Your task to perform on an android device: Open the Atom app, I would like to listen a personalized guided meditation to help me be Calm throughout the day.
Image 0: 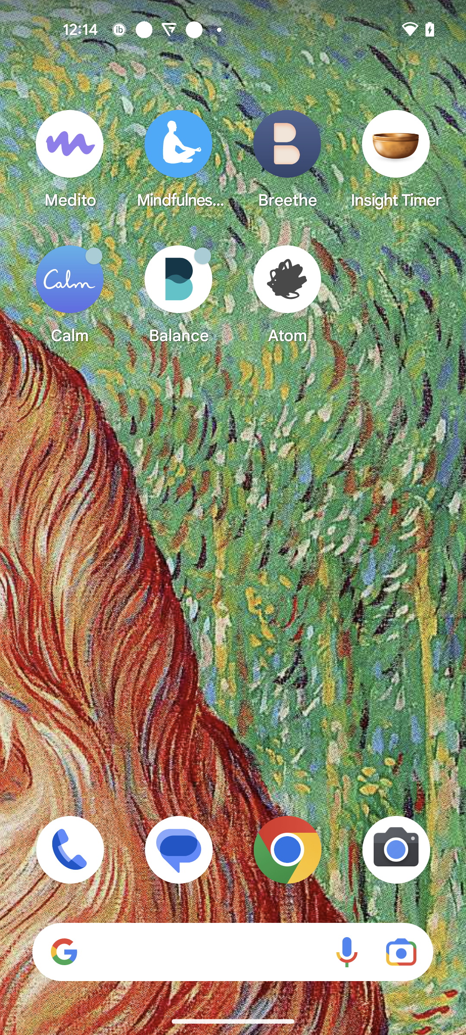
Open the Atom app
Step 0: open app "Atom"
Image 1: 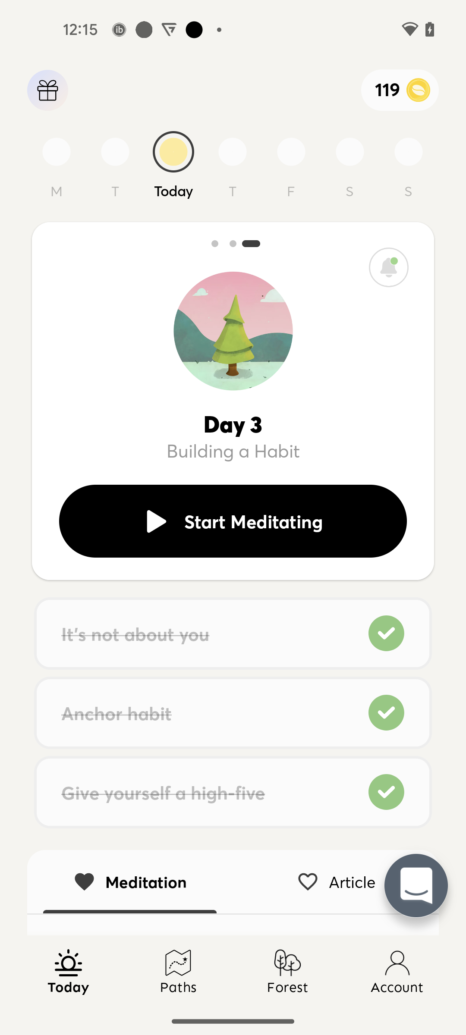
Click on the Start Meditating button
Step 1: click (253, 521)
Image 2: 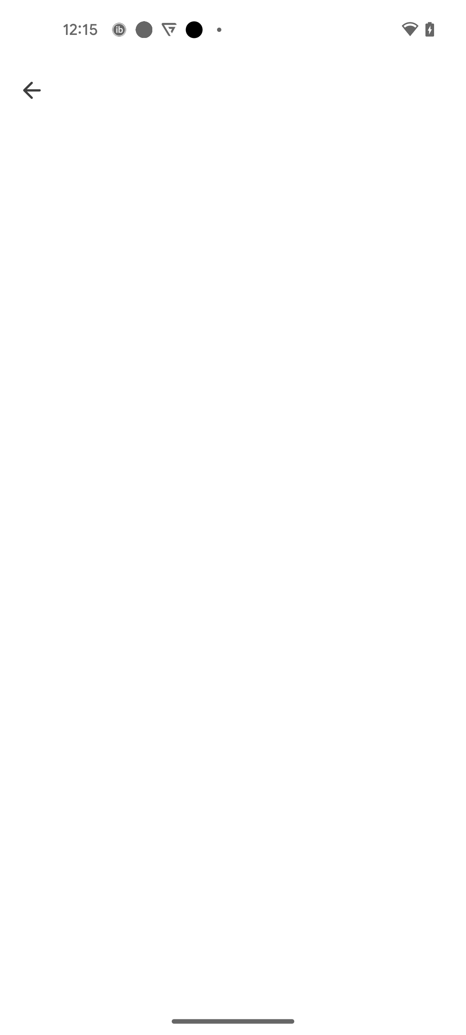
Click on the Start Meditating button
Step 2: wait